Your task to perform on an android device: For Dutch language learning, set the goals for the upcoming week on the Duolingo app.
Image 0: 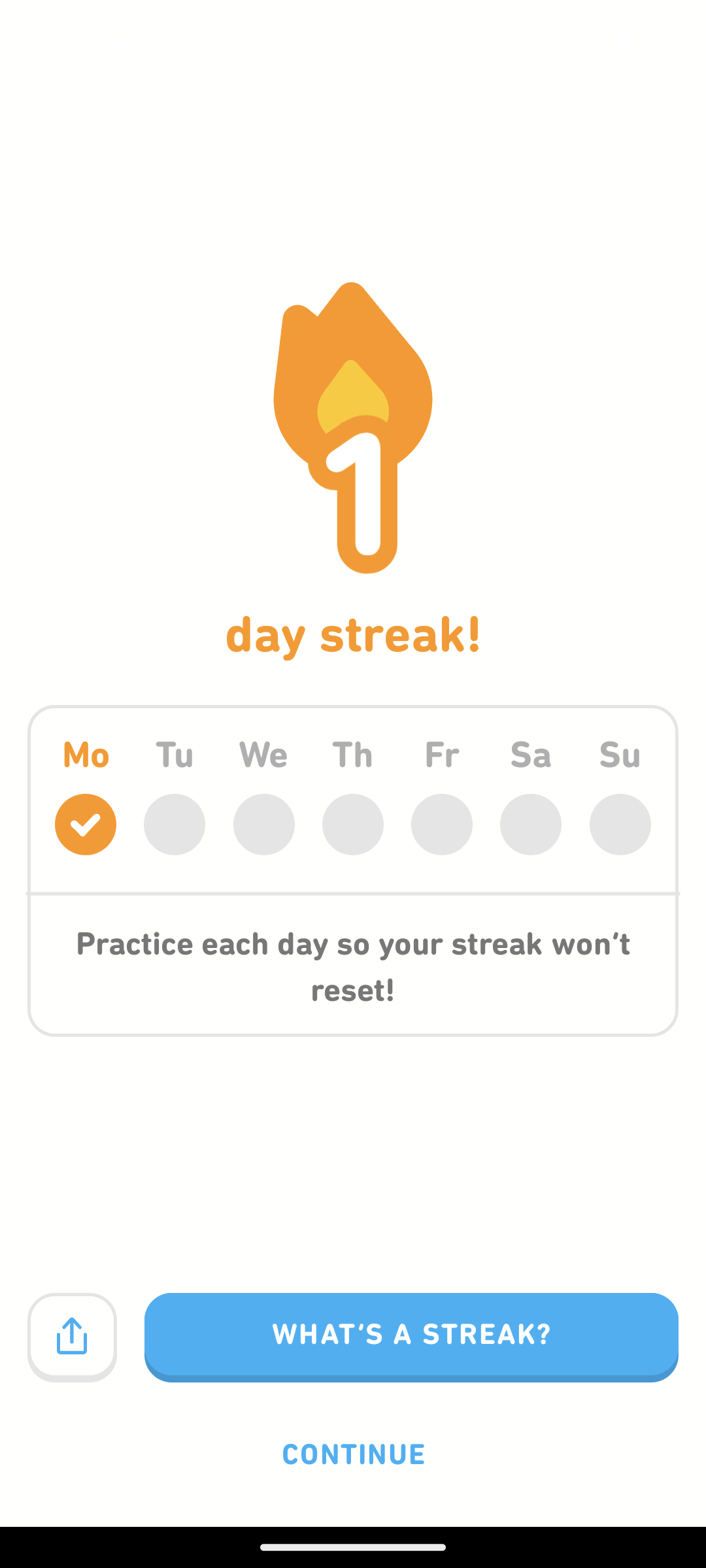
At the bottom of the screen, click on CONTINUE..
Step 0: click (353, 1454)
Image 1: 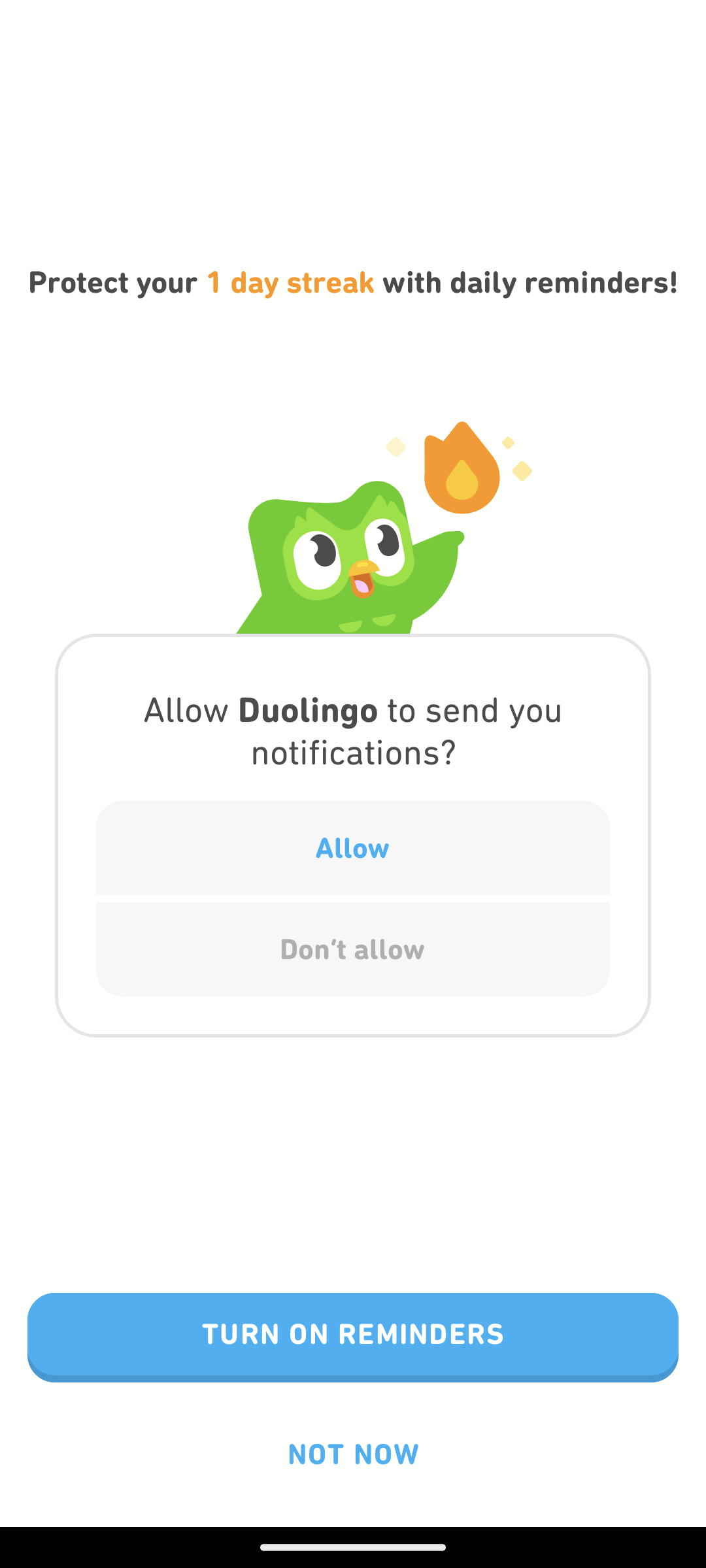
At the bottom of the screen, click on NOT NOW.
Step 1: click (353, 1454)
Image 2: 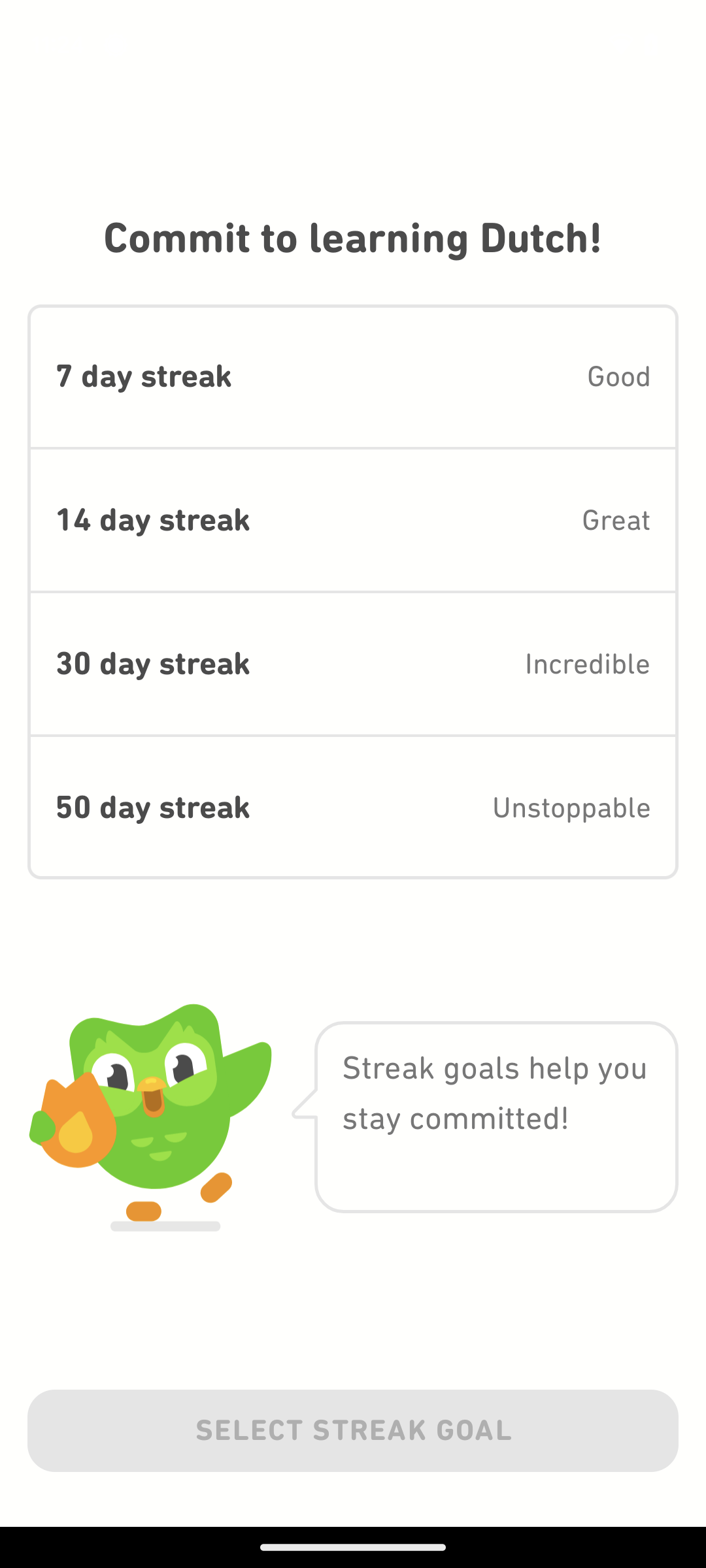
Click on a 7 day streak.
Step 2: click (353, 376)
Image 3: 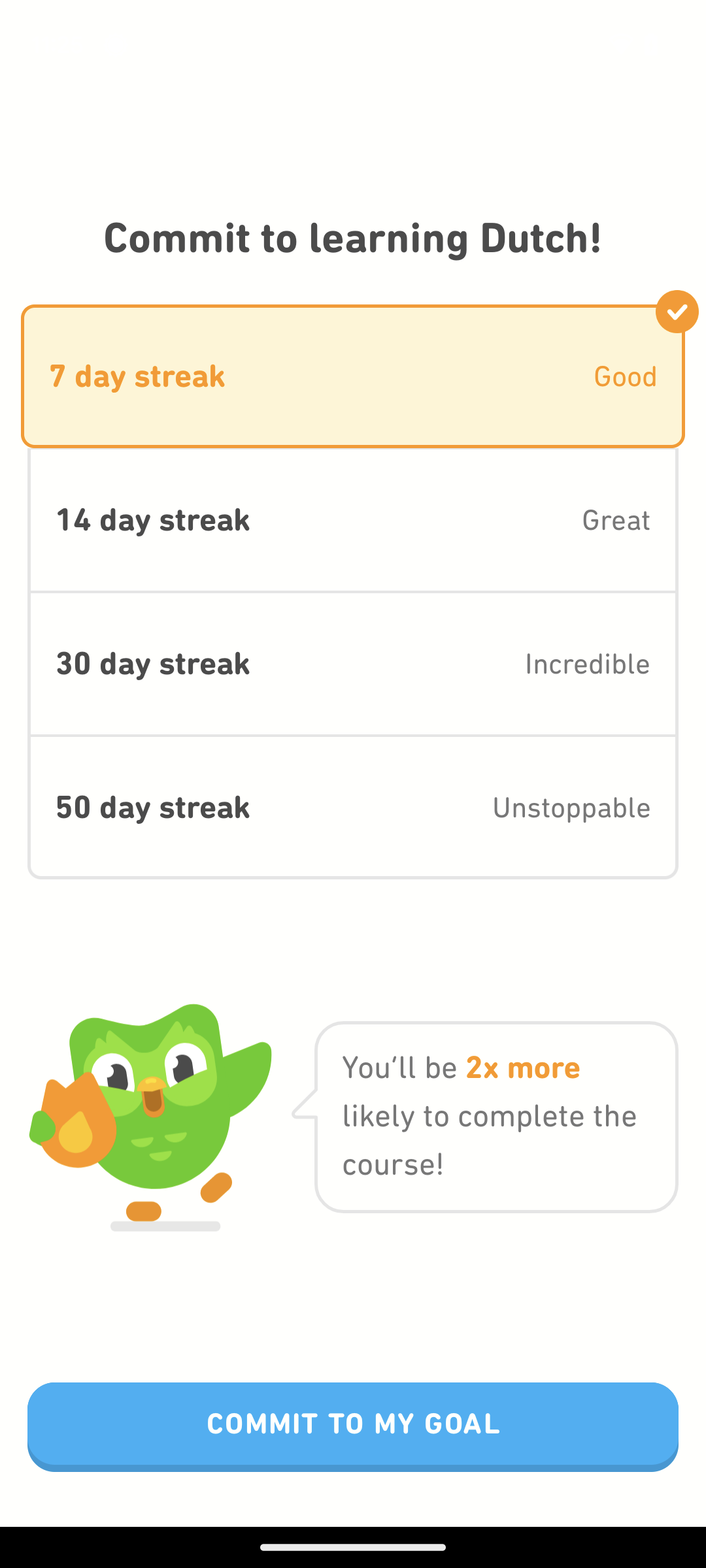
At the bottom of the screen, click on COMMIT TO MY GOAL.
Step 3: click (353, 1427)